Your task to perform on an android device: Use the Ubuy app to find drill machines that have the Stanley brand filter applied.
Image 0: 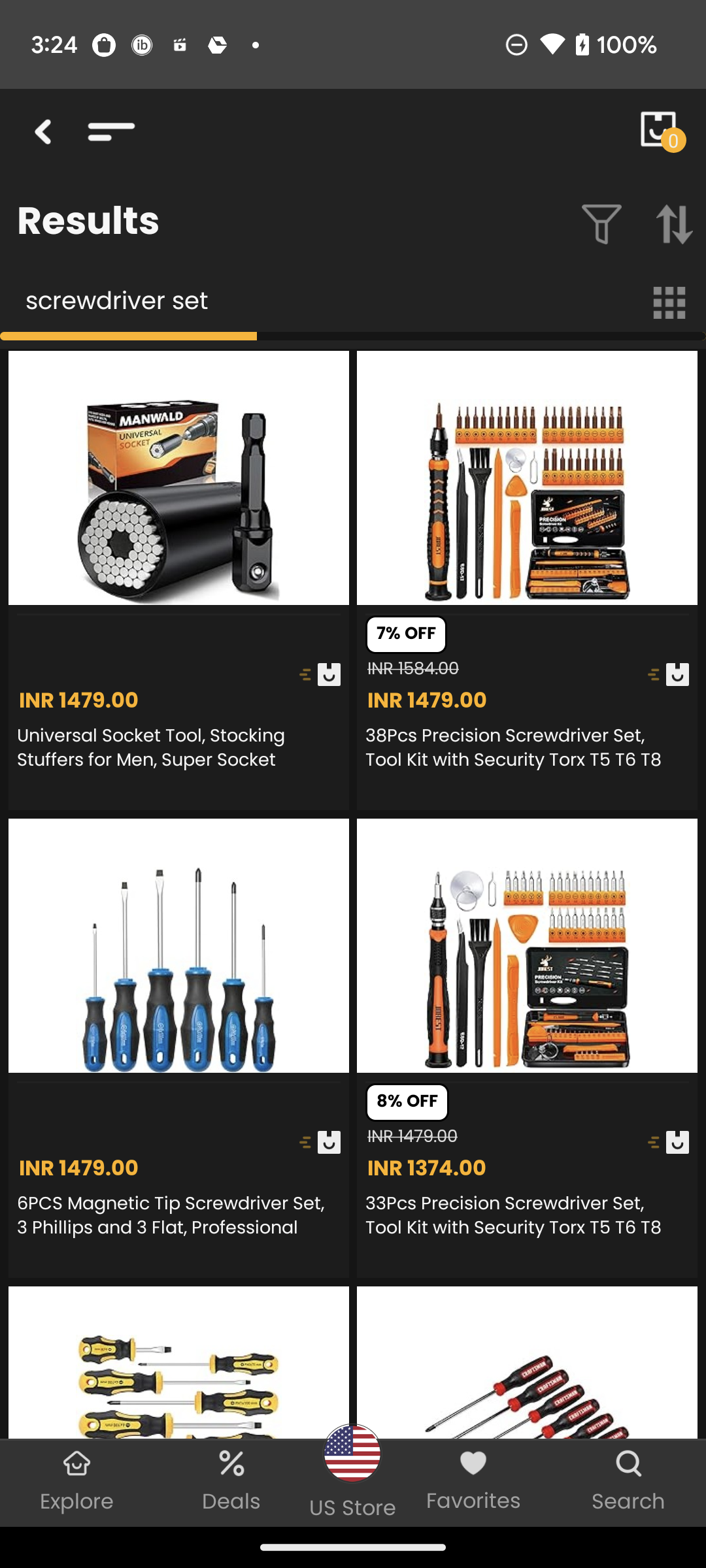
Click on the filter icon at the top right of the screen
Step 0: click (596, 200)
Image 1: 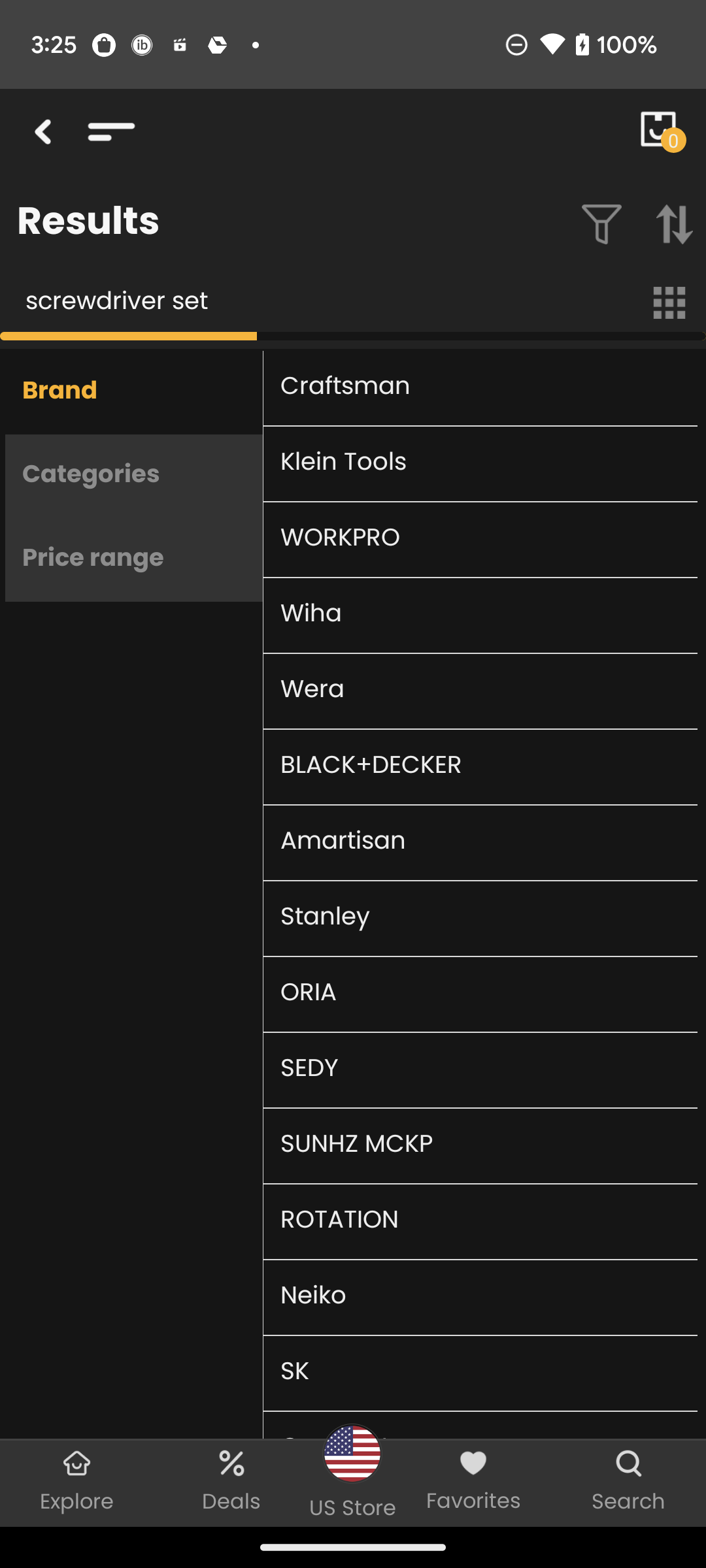
Select Stanley brand
Step 1: click (454, 919)
Image 2: 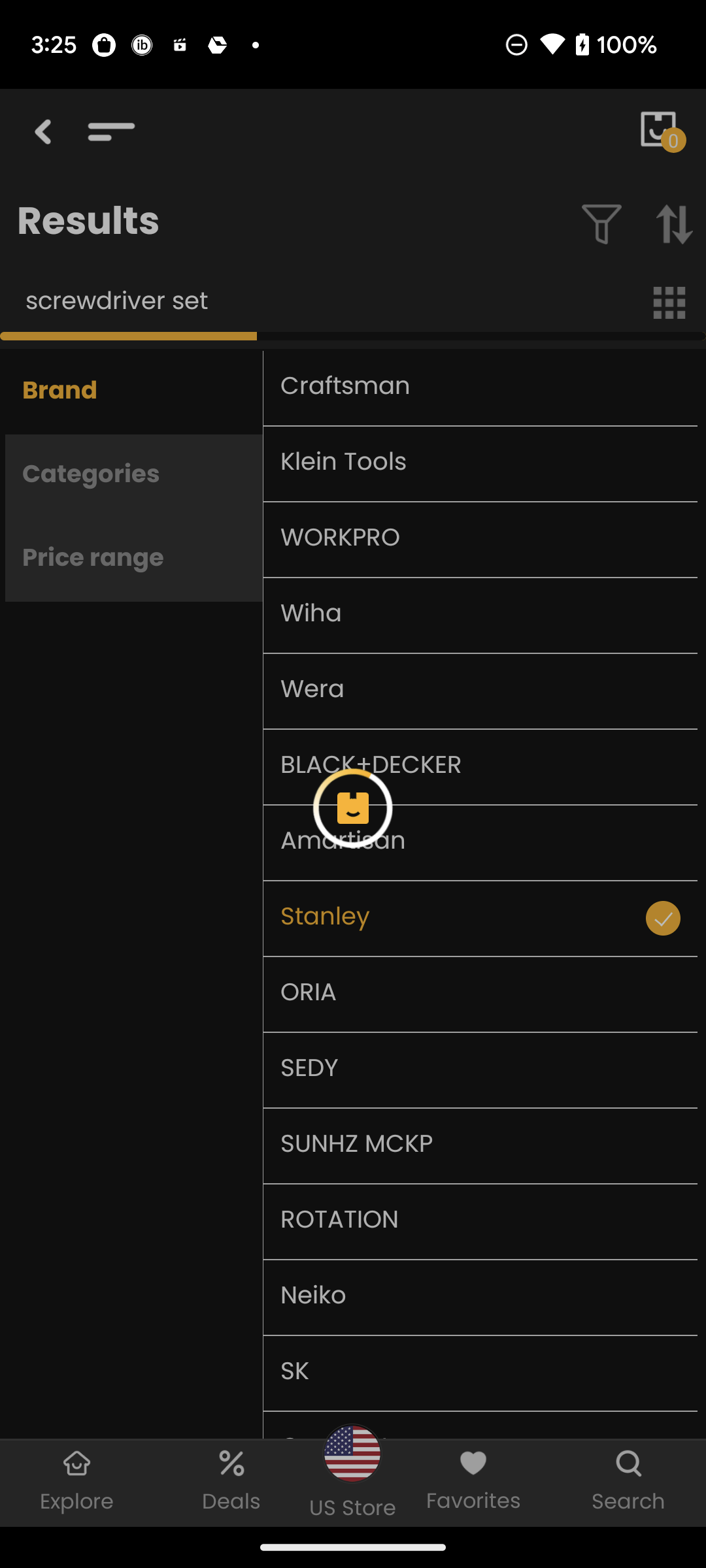
Select Stanley brand
Step 2: wait